Your task to perform on an android device:  In the Fit app, see insights your all activity you in the app
Image 0: 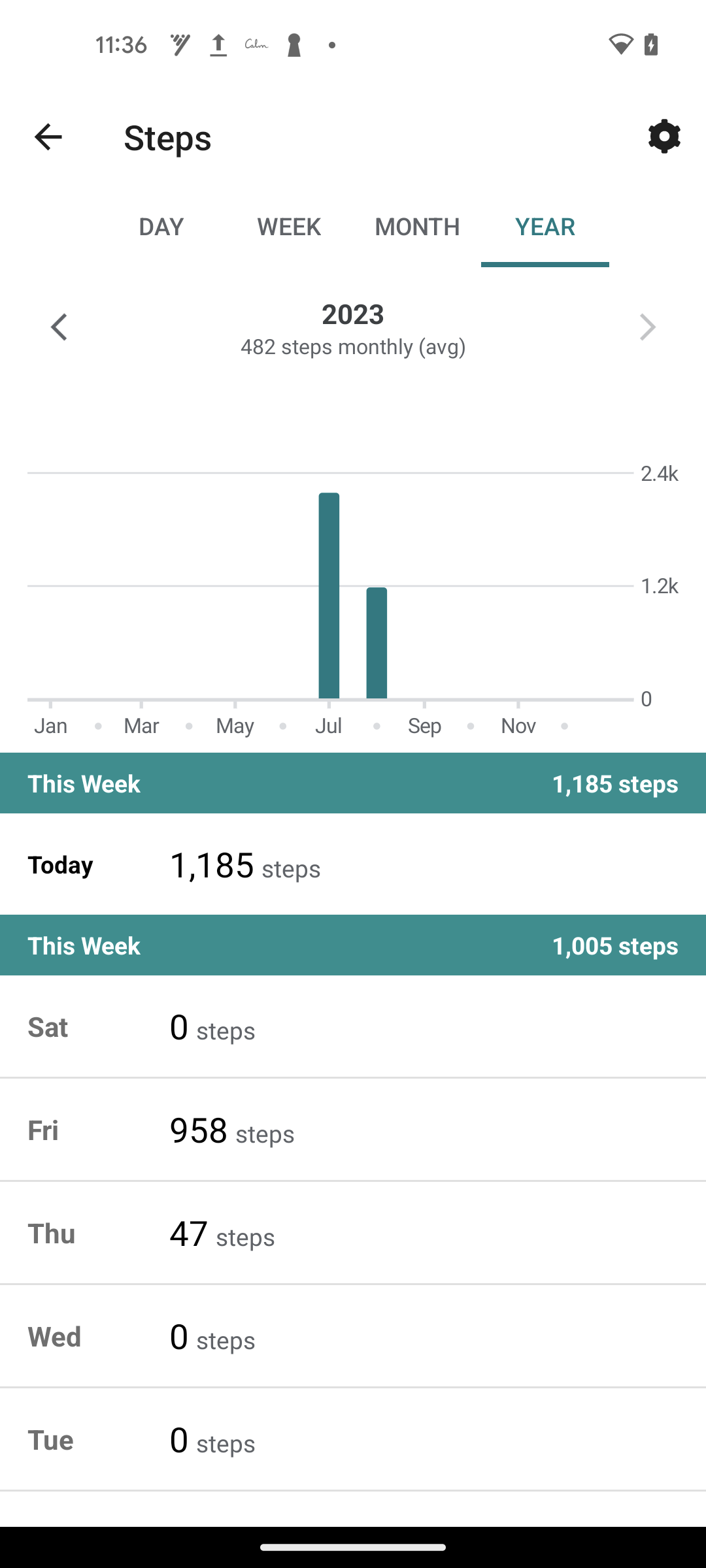
Open the Fit app
Step 0: open app "Fit"
Image 1: 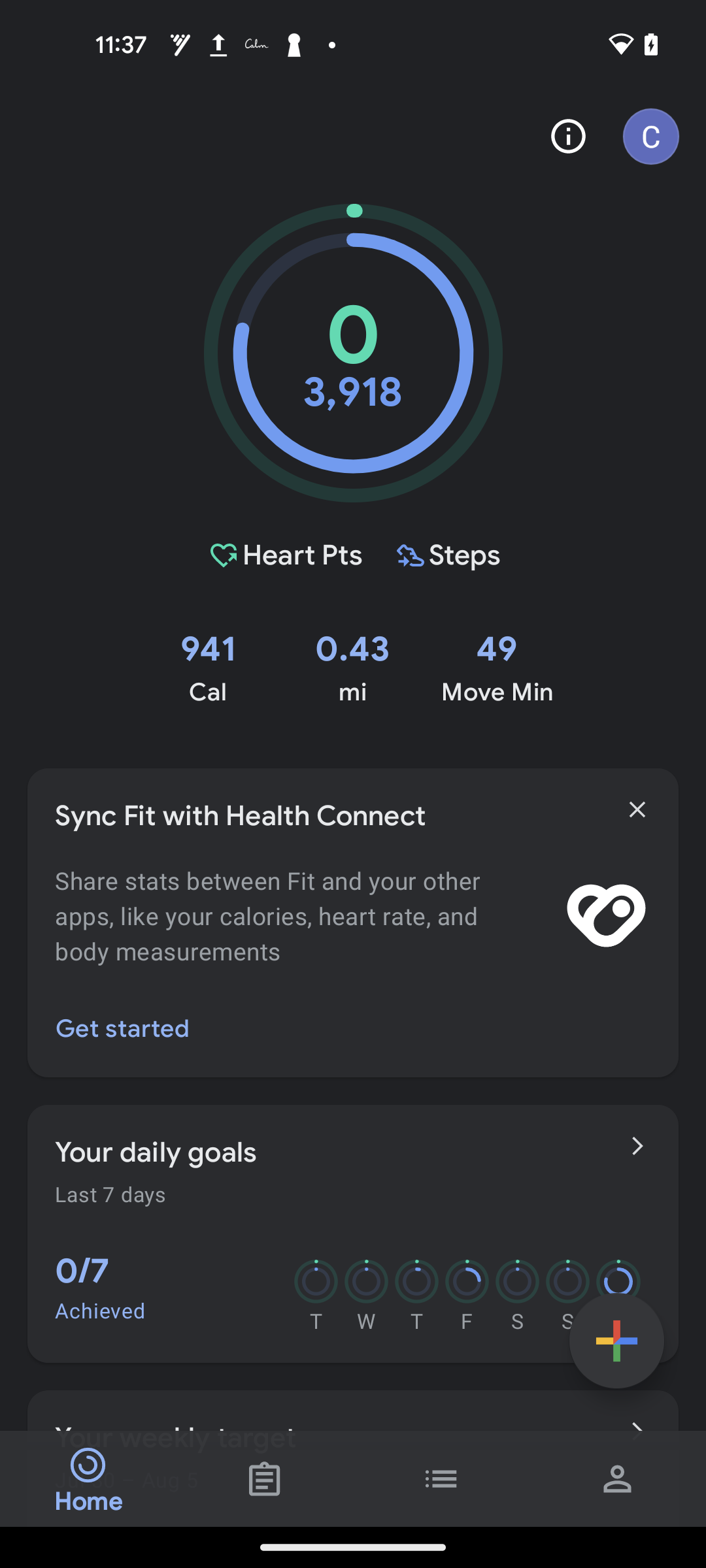
Click on the insights circle 
Step 1: click (353, 335)
Image 2: 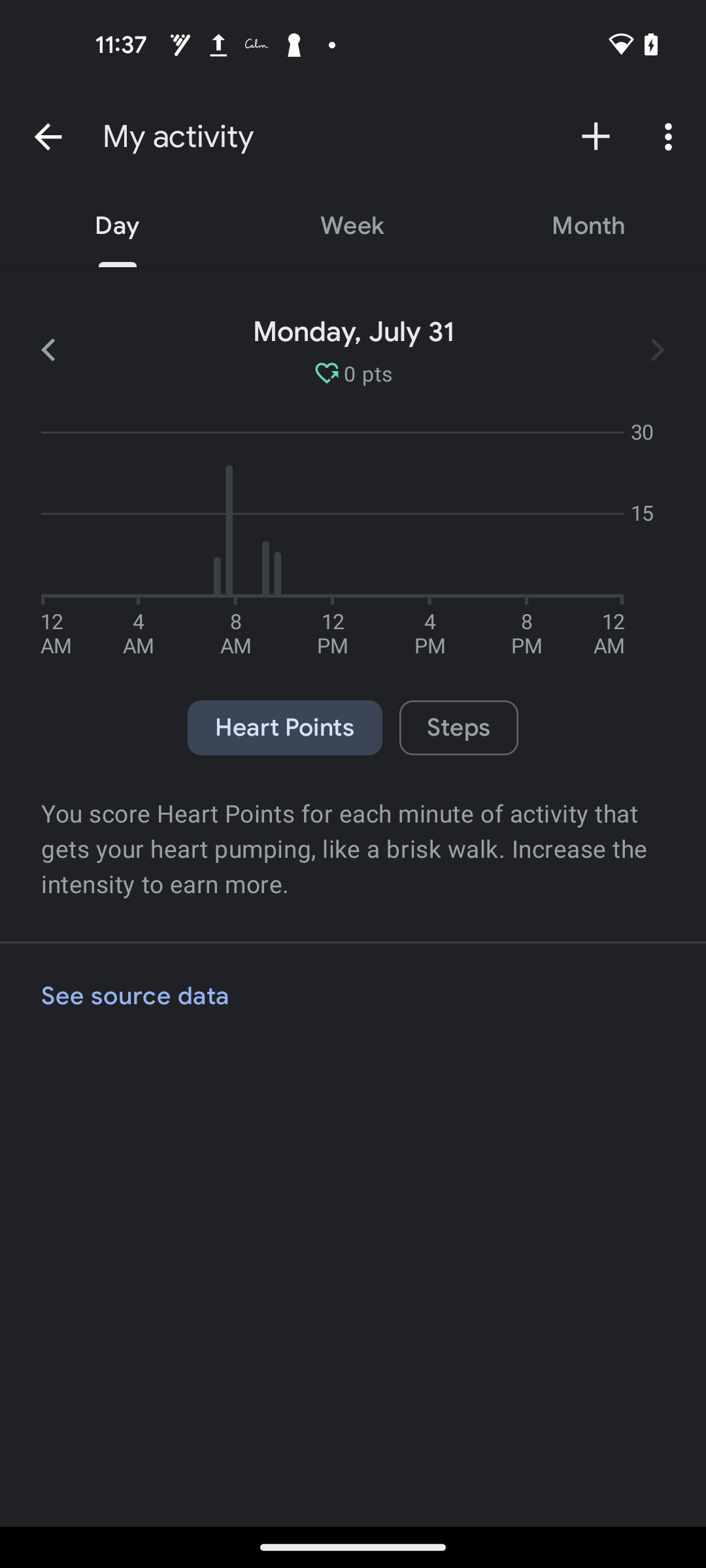
Click on the Month
Step 2: click (588, 225)